Your task to perform on an android device: Since I need to replace the broken shoe rack, I want to look up the specifications of the New Shoe Rack SR-2001 in the Top-Most Hardware app.
Image 0: 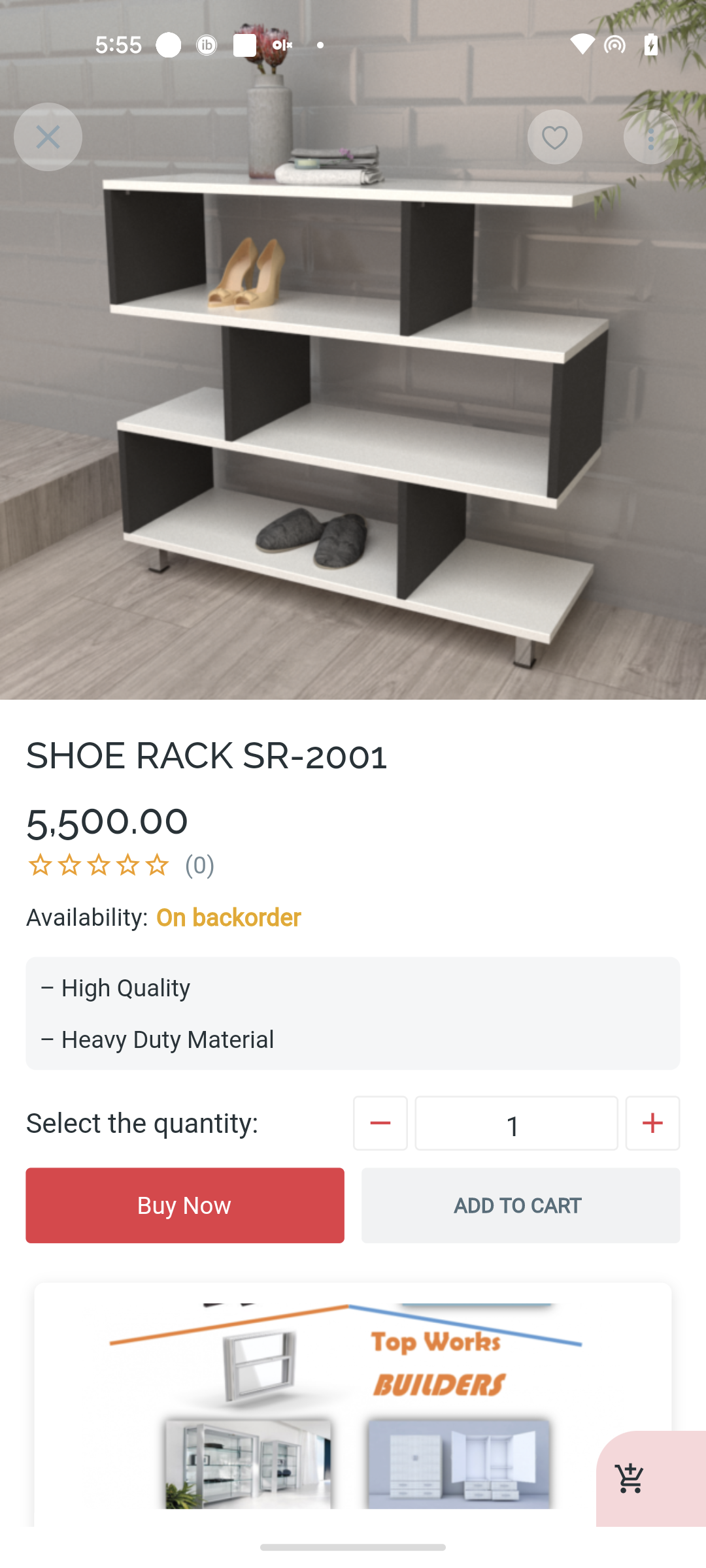
Swipe up to view the details of the product
Step 0: scroll down
Image 3: 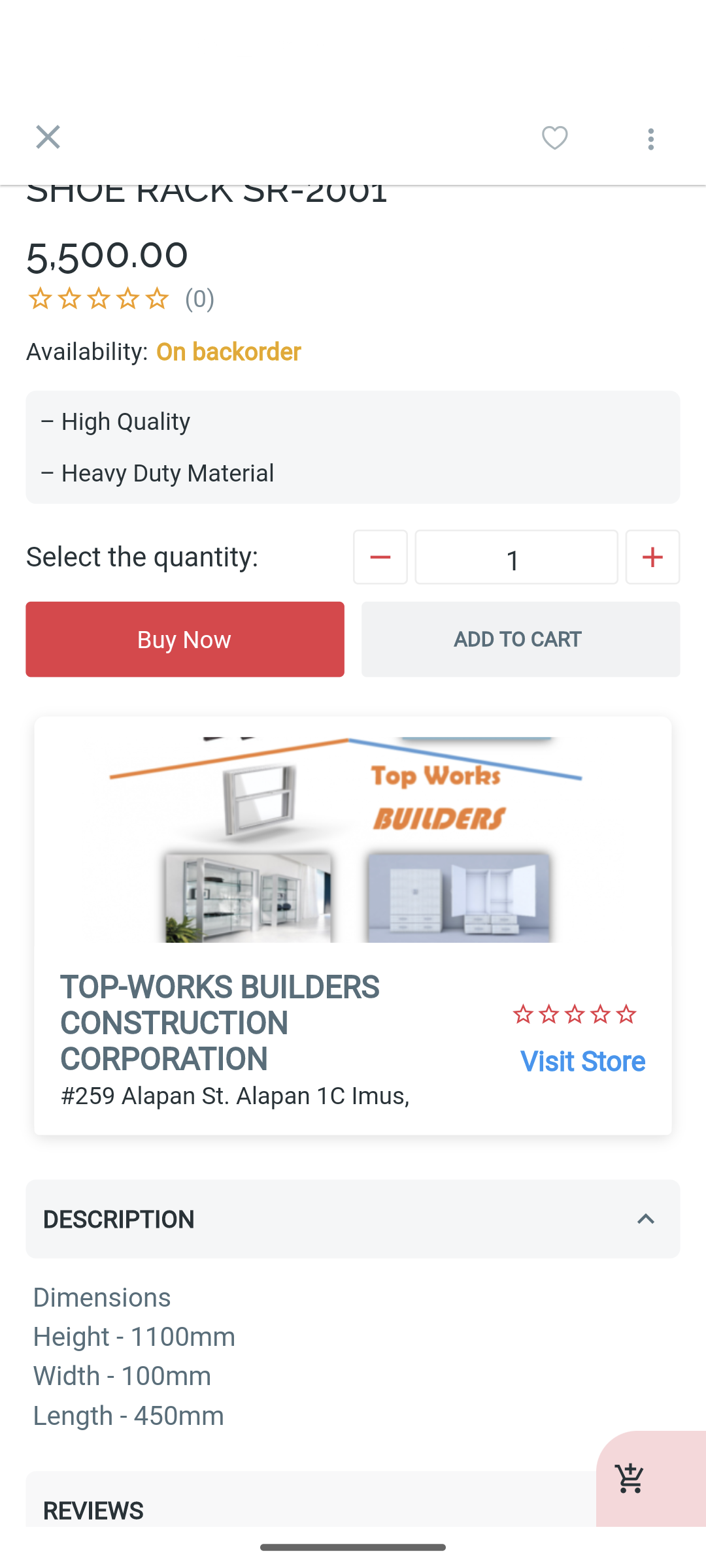
Swipe up to view the details of the product
Step 3: scroll down
Image 4: 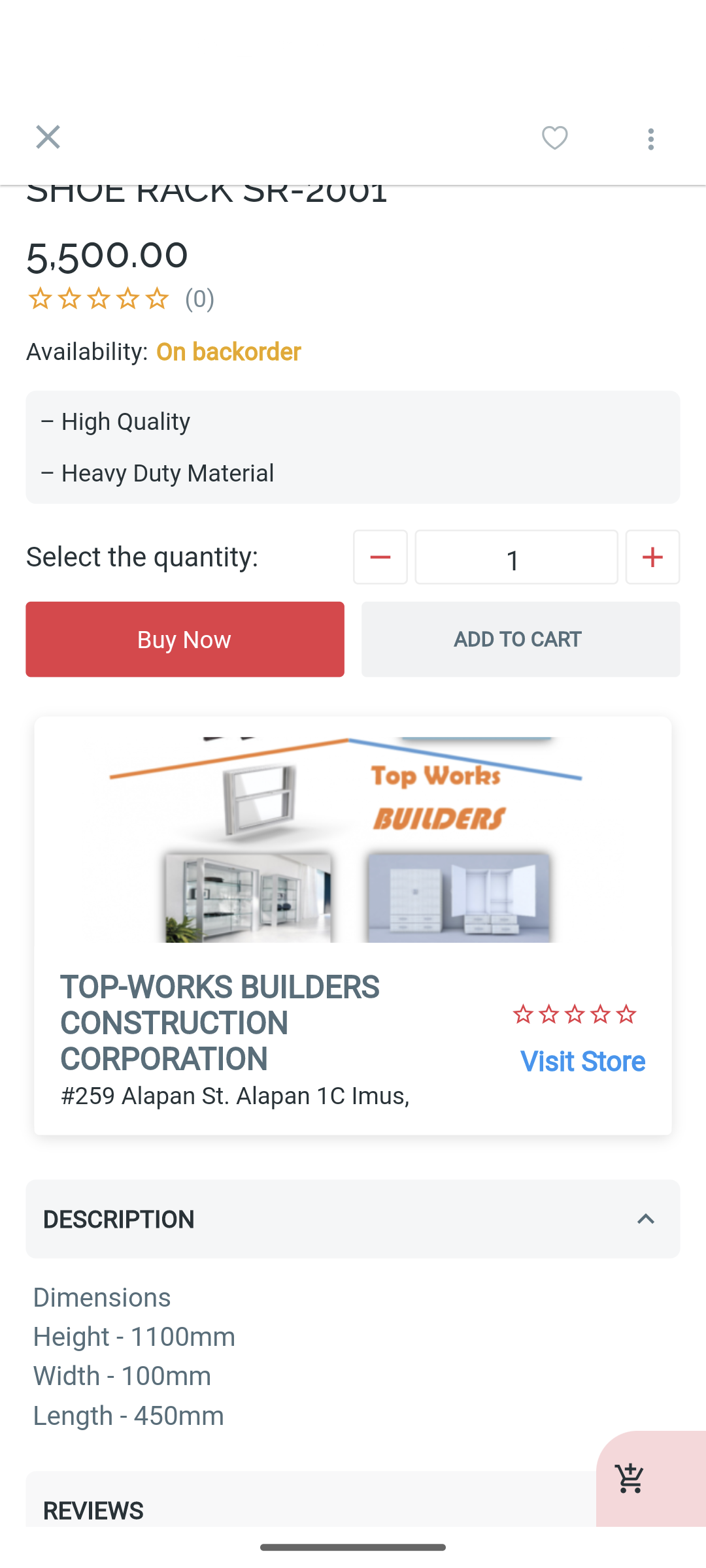
Swipe up to view the details of the product
Step 4: scroll down